Your task to perform on an android device: Go to the Alibaba app and browse for the best-quality exhaust fan for my room.
Image 0: 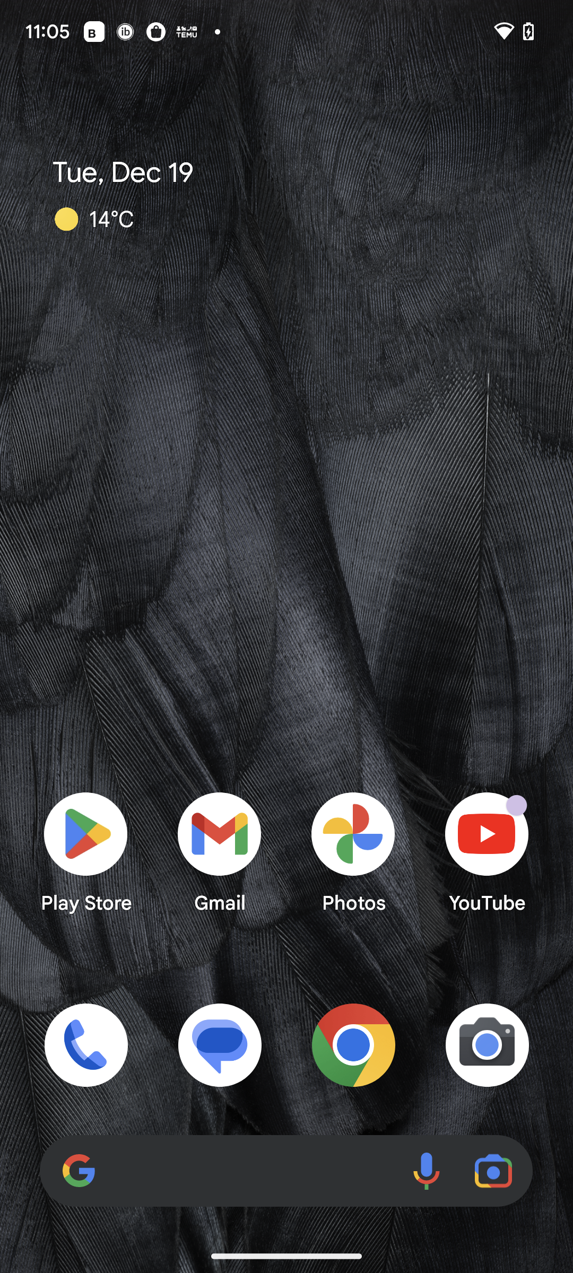
Open the Alibaba app.
Step 0: open app "Alibaba.com"
Image 1: 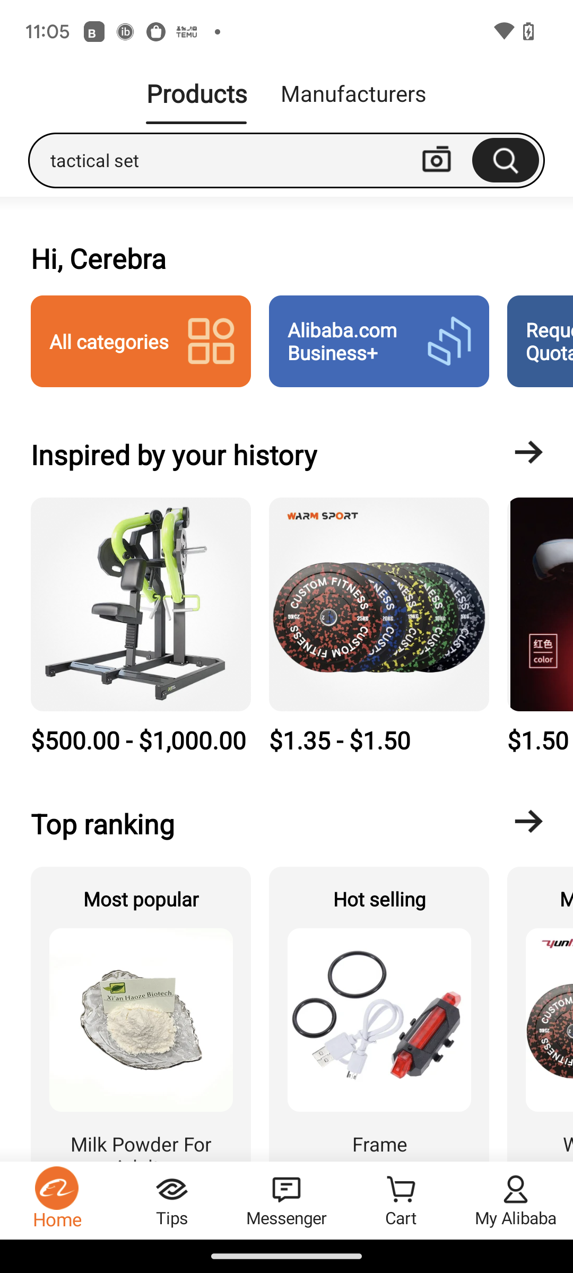
Click on the search bar at the top of the screen.
Step 1: click (225, 160)
Image 2: 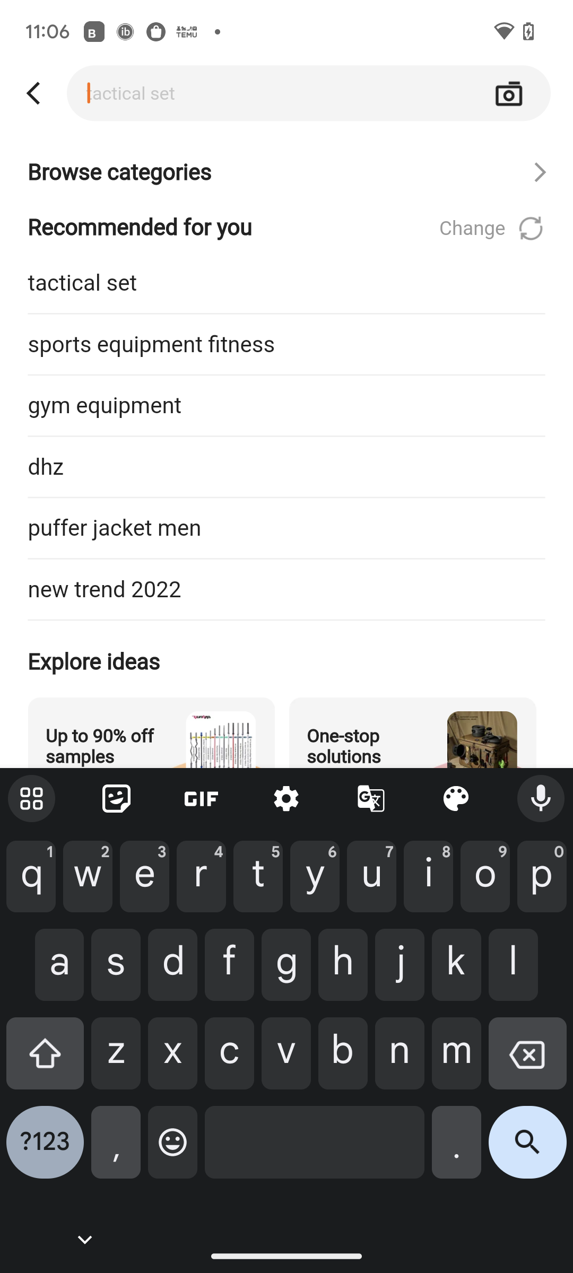
Type exhaust fan in the search bar.
Step 2: type "exhaust fan"
Image 3: 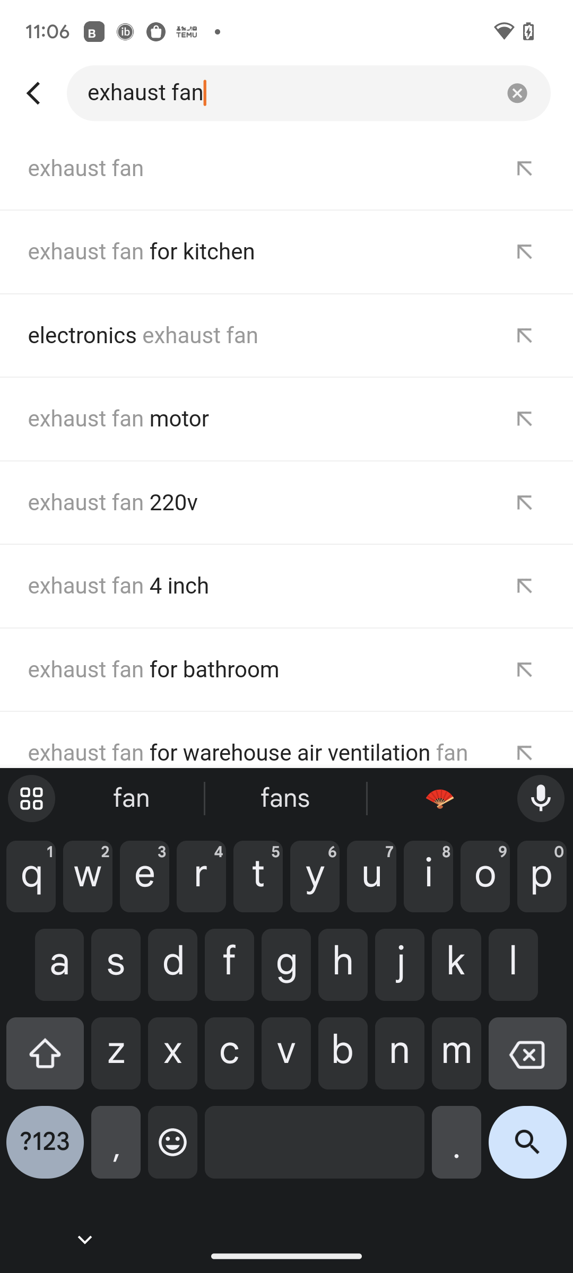
Click on the search icon at the bottom right corner of the screen.
Step 3: click (527, 1150)
Image 4: 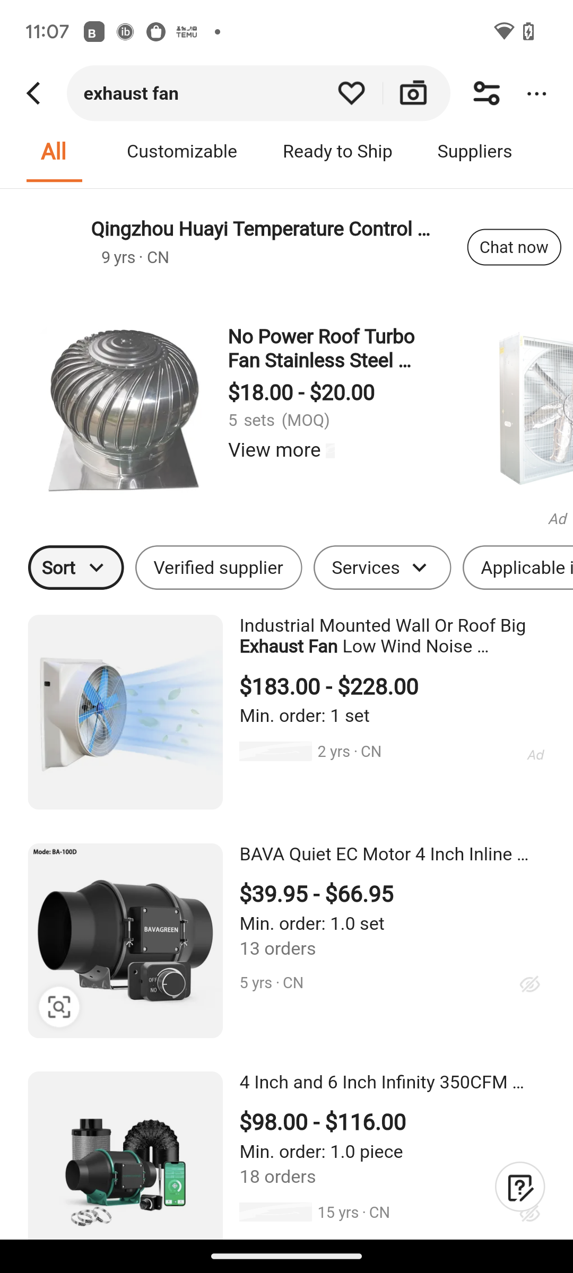
Scroll up
Step 4: scroll down
Image 5: 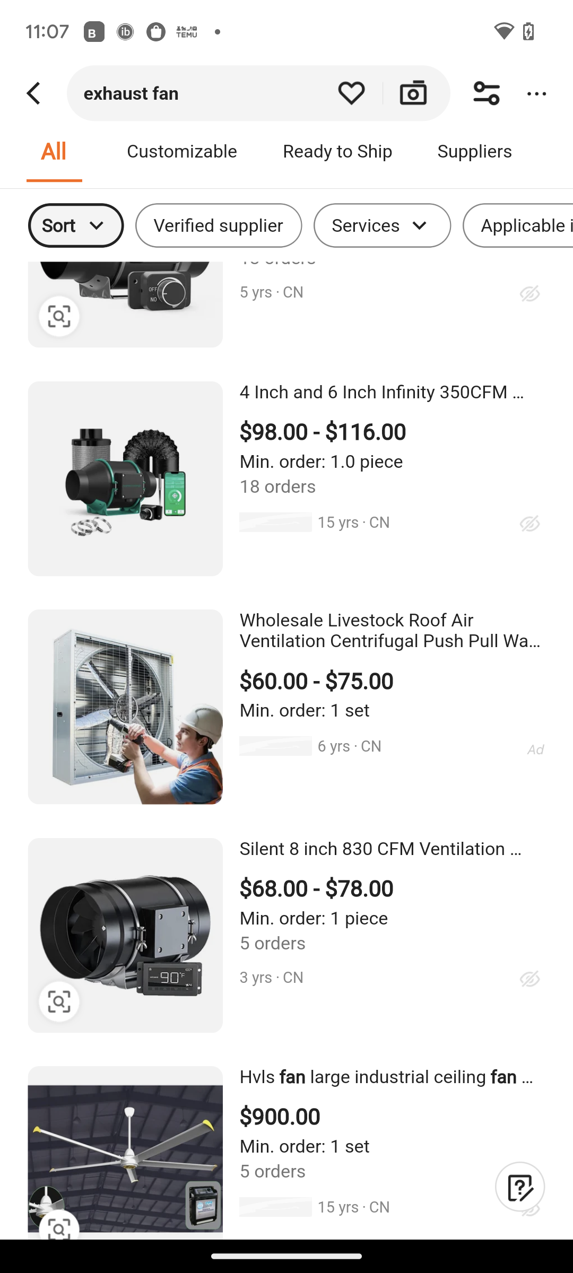
Scroll up
Step 5: scroll down